Your task to perform on an android device: Share the current sketch with my colleague Cerebra Research on his office gmail account: dbwscratch.test.id4@gmail.com from the Sketchbook app.
Image 0: 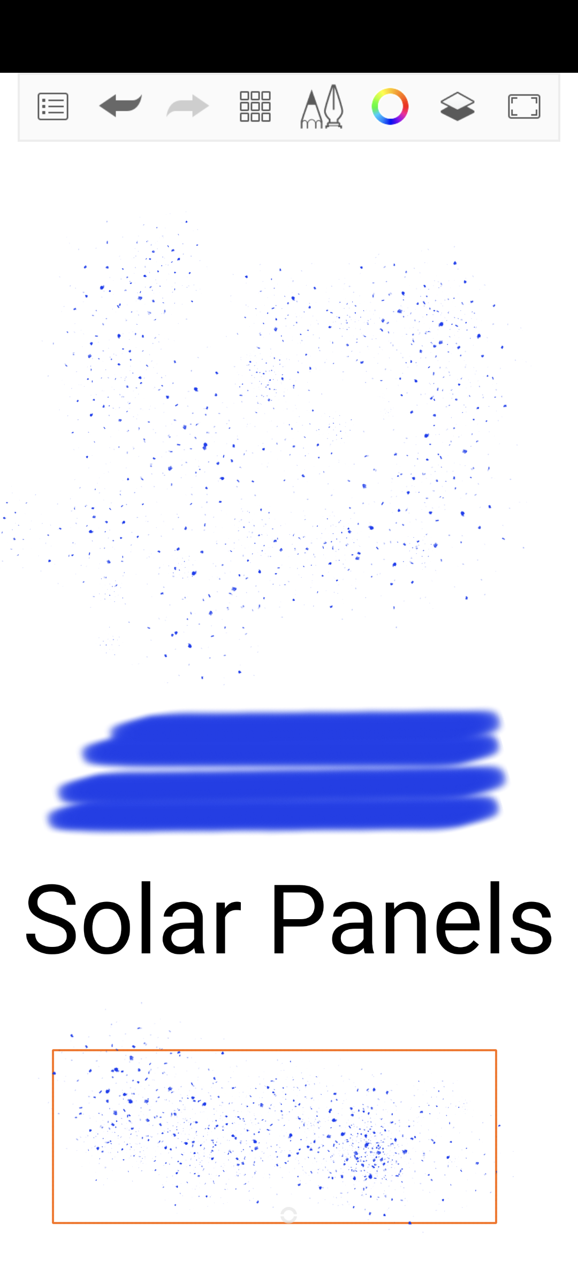
Click on the Menu at the top left of the screen.
Step 0: click (53, 106)
Image 1: 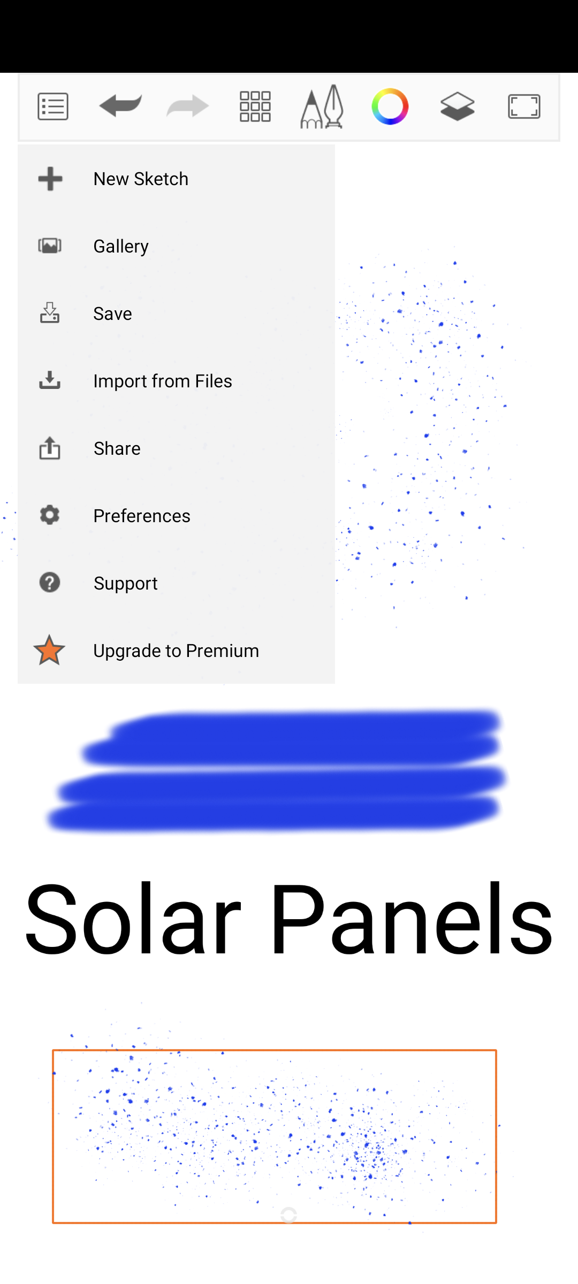
Click on the Share tab.
Step 1: click (176, 447)
Image 2: 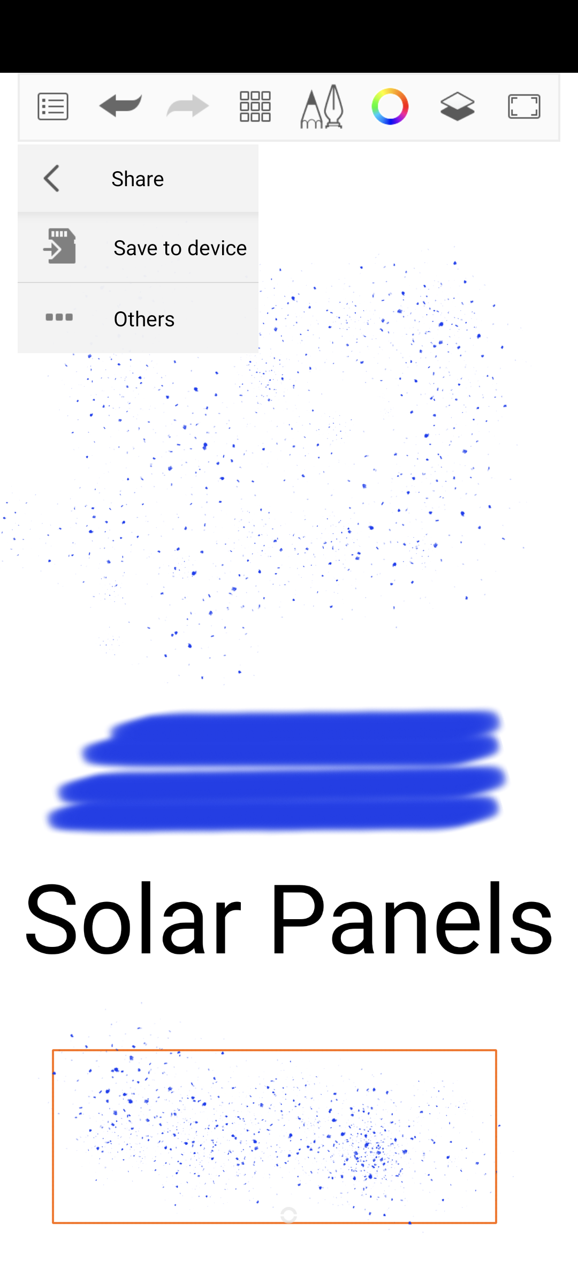
Click on Others tab.
Step 2: click (144, 318)
Image 3: 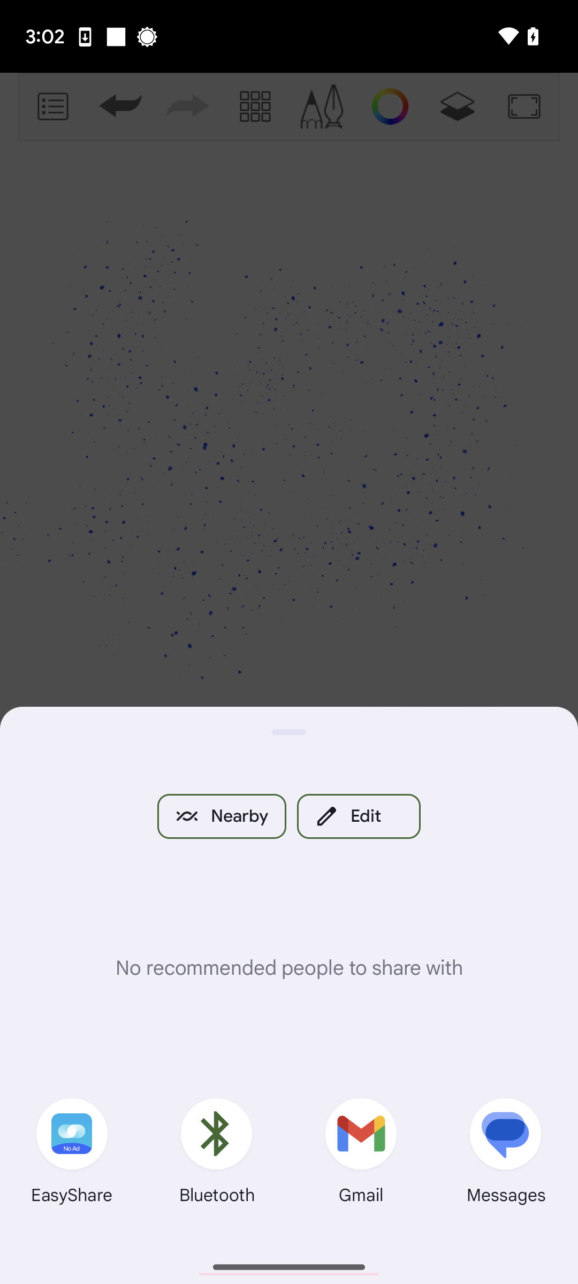
Click on the Gmail icon at the bottom of the screen.
Step 3: click (361, 1155)
Image 5: 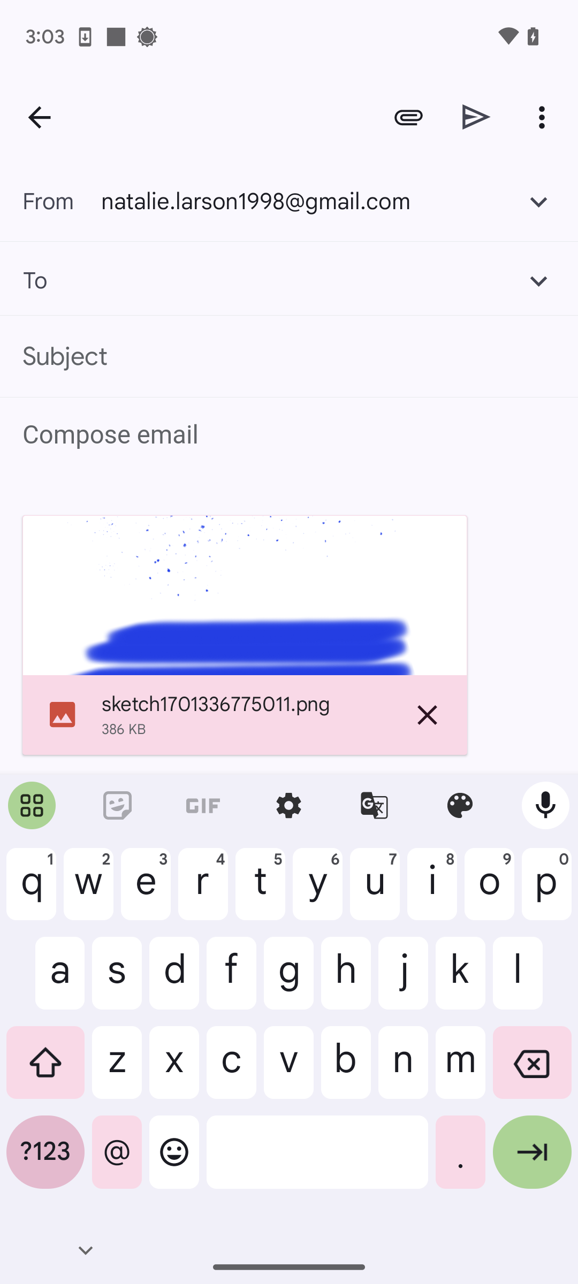
Type in the email address: dbwscratch.test.id4@gmail.com.
Step 5: type "dbwscratch.test.id4@gmail.com"
Image 6: 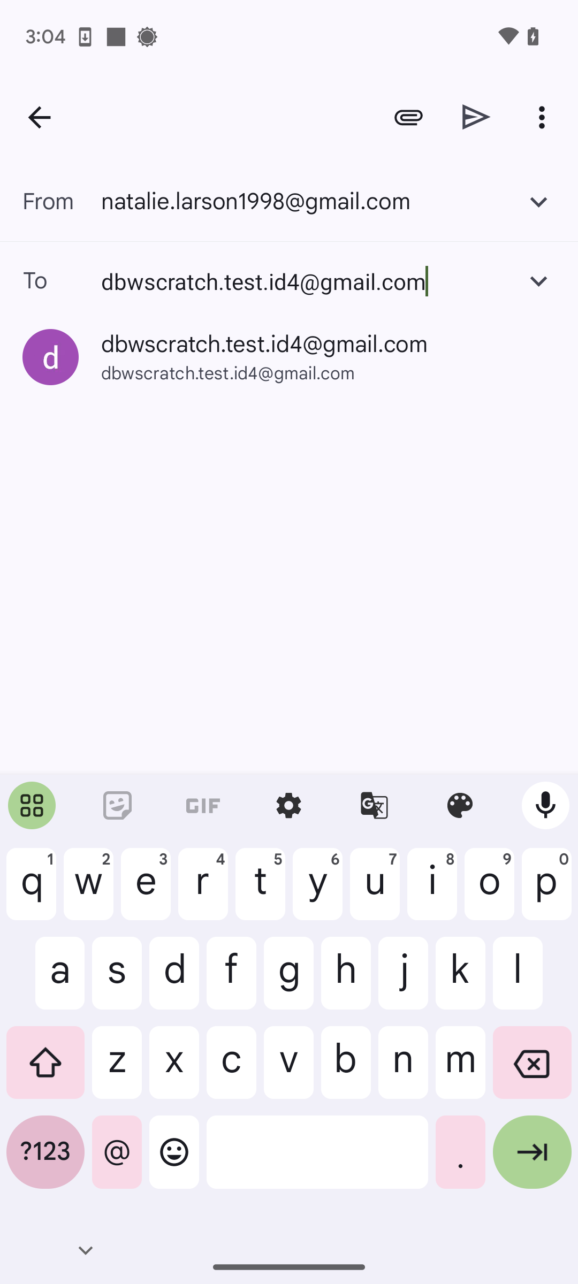
Select the email suggestion.
Step 6: click (264, 344)